Your task to perform on an android device: I want to save the Document (1) as Word (.docs) with the name Movie Plans in Microsoft word app.
Image 0: 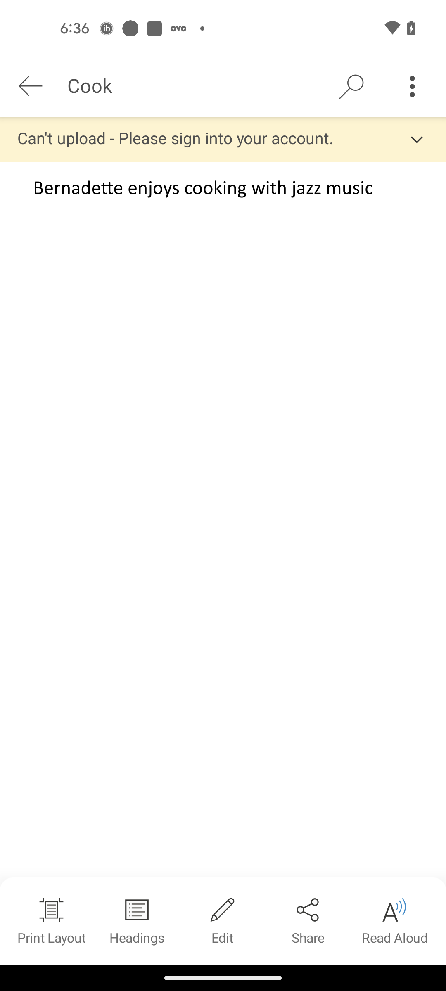
Go back to the previous page
Step 0: press back button
Image 1: 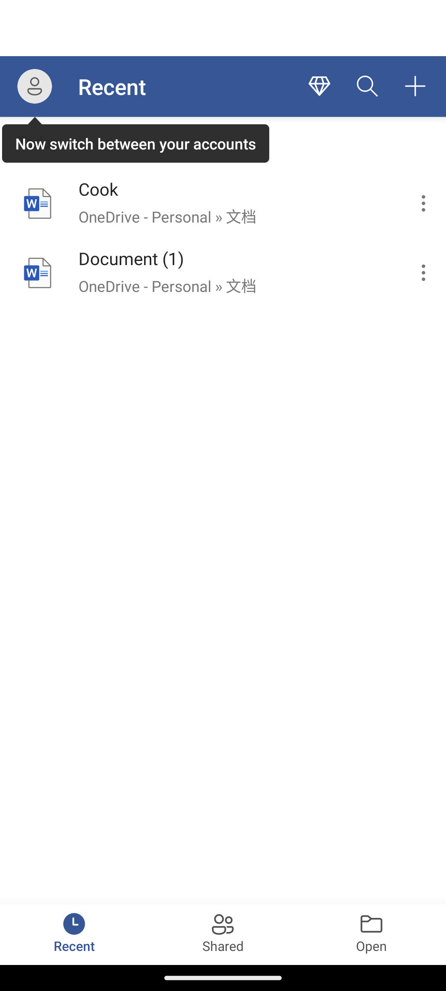
Open the document (1) 
Step 1: click (235, 259)
Image 2: 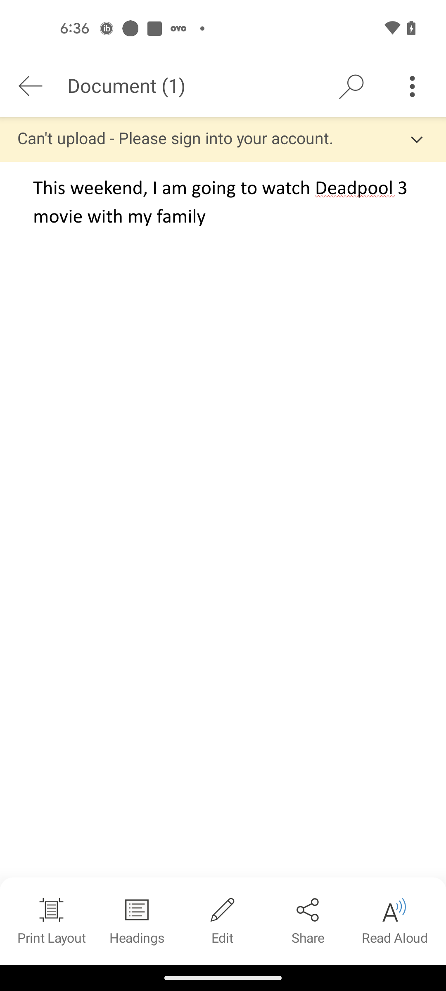
Click on the Edit icon at the bottom of the screen
Step 2: click (222, 921)
Image 3: 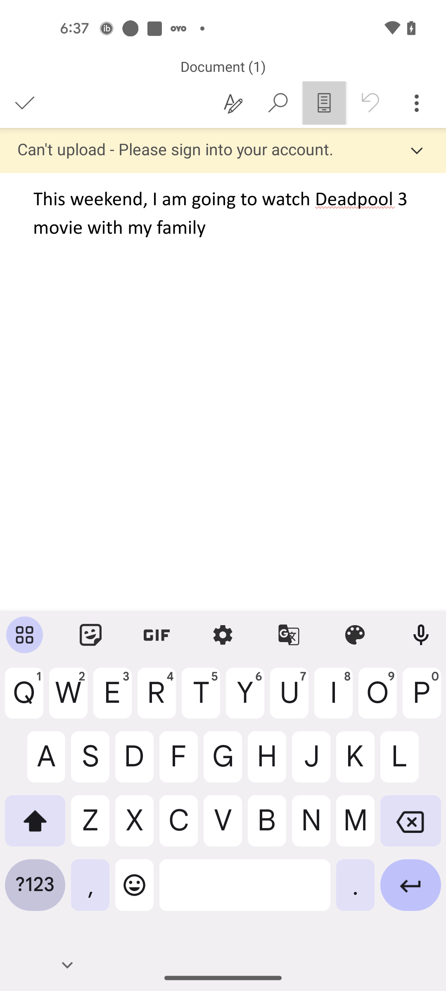
Click on the Document (1) at the top of the screen
Step 3: click (223, 67)
Image 4: 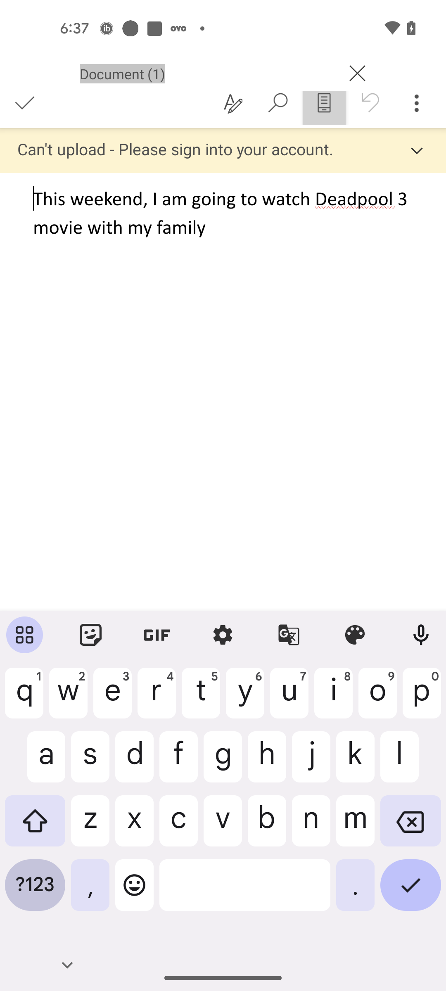
Add the Title Movie Plans
Step 4: type "Movie Plans"
Image 5: 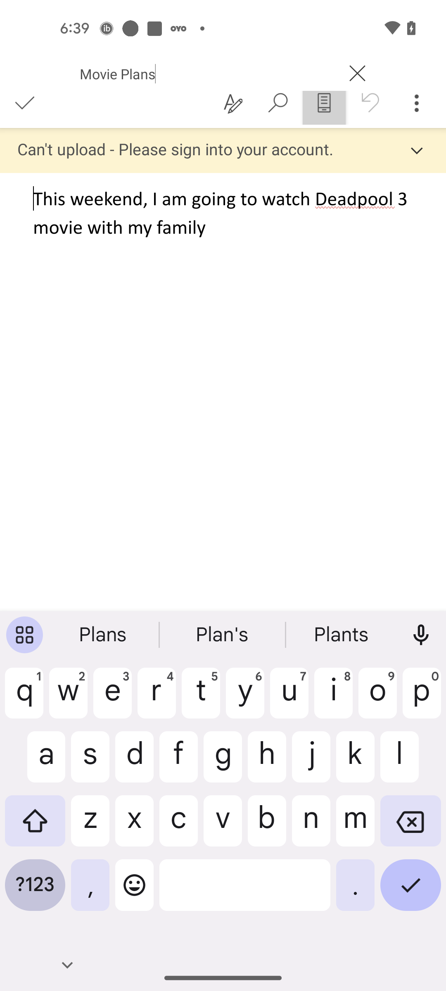
Click on the Tick icon at the top left corner of the screen
Step 5: click (24, 103)
Image 6: 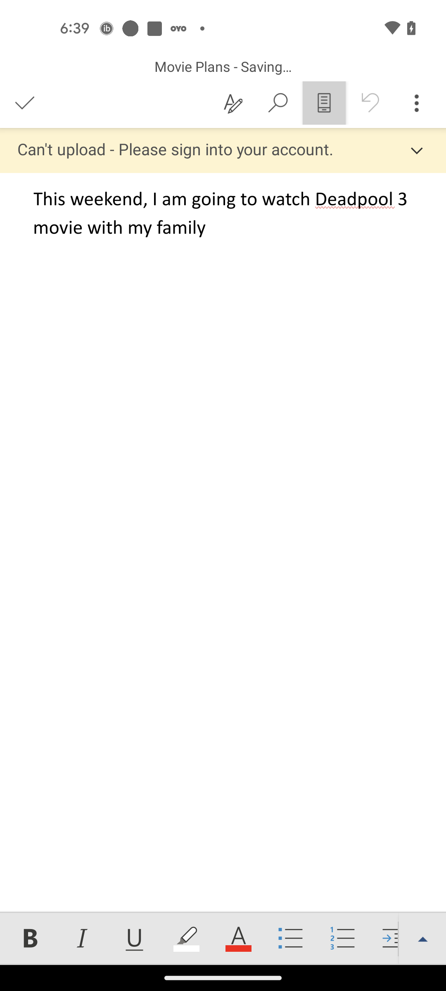
Click on the Three dots icon at the top right corner of the screen
Step 6: click (417, 103)
Image 7: 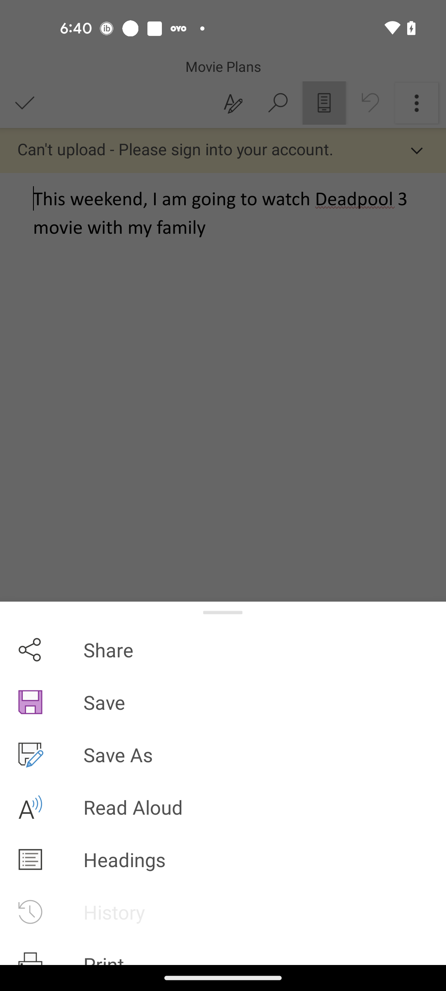
Click on the Save option
Step 7: click (223, 702)